Your task to perform on an android device: In the JotForm app, Add Full Name filed as Full Name
Image 0: 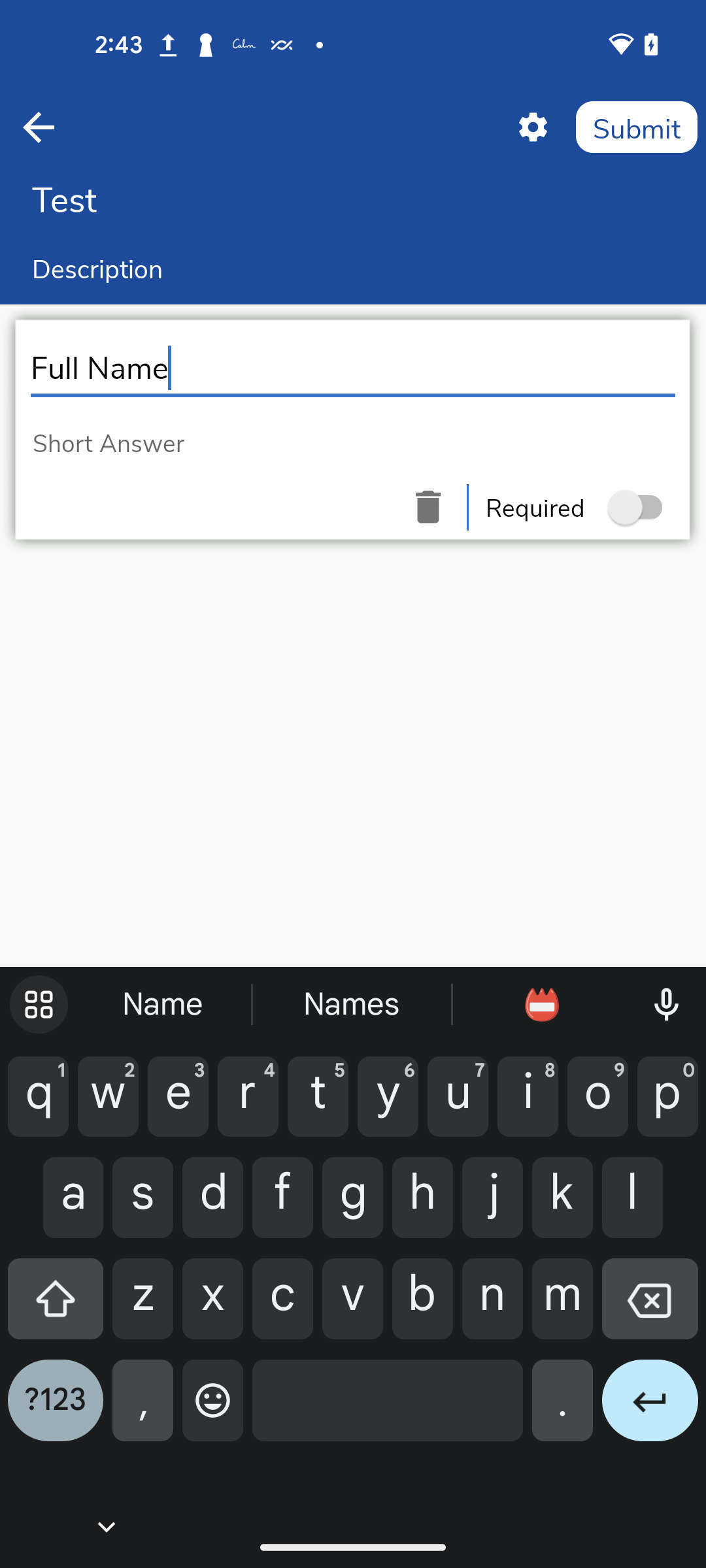
Open the JotForm app
Step 0: open app "Jotform"
Image 1: 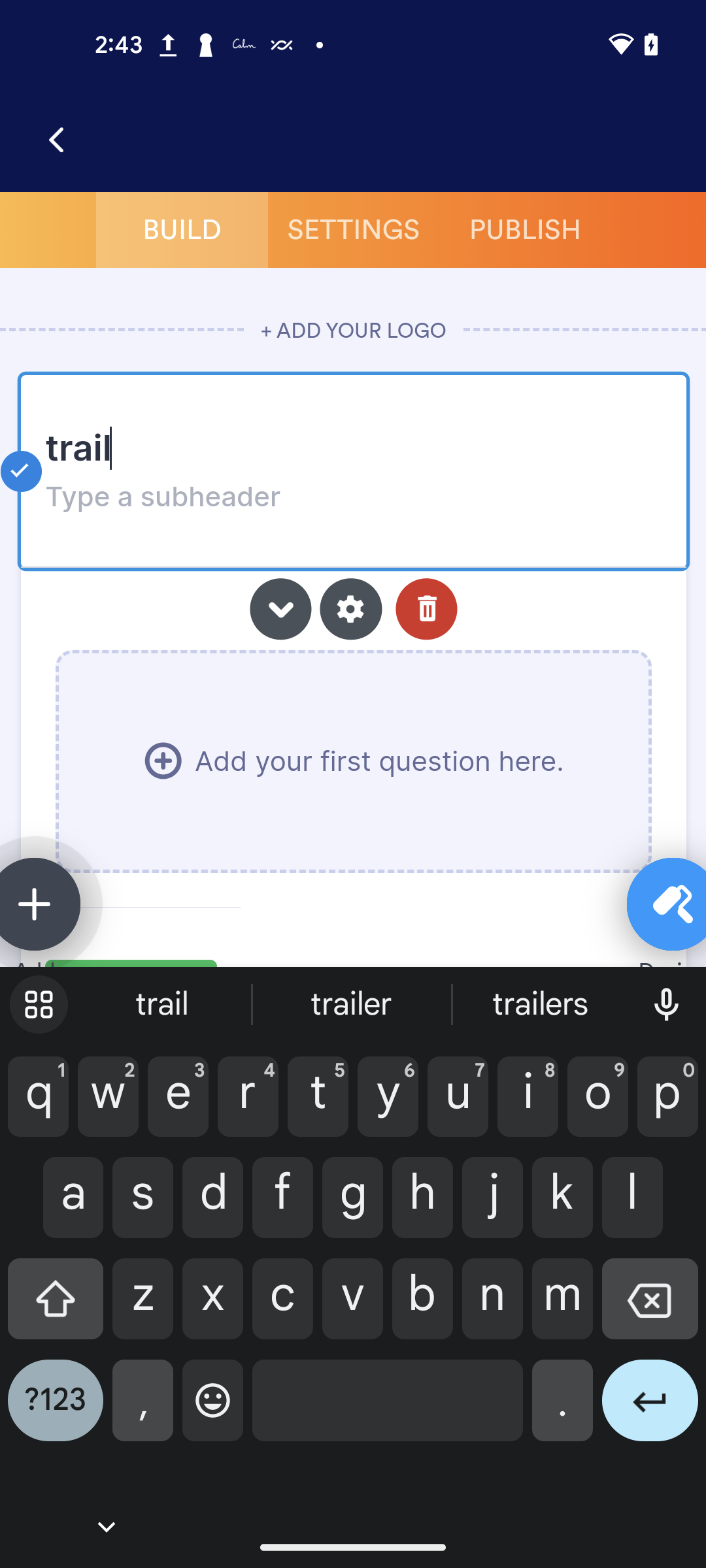
Click on the Plus icon
Step 1: click (34, 904)
Image 3: 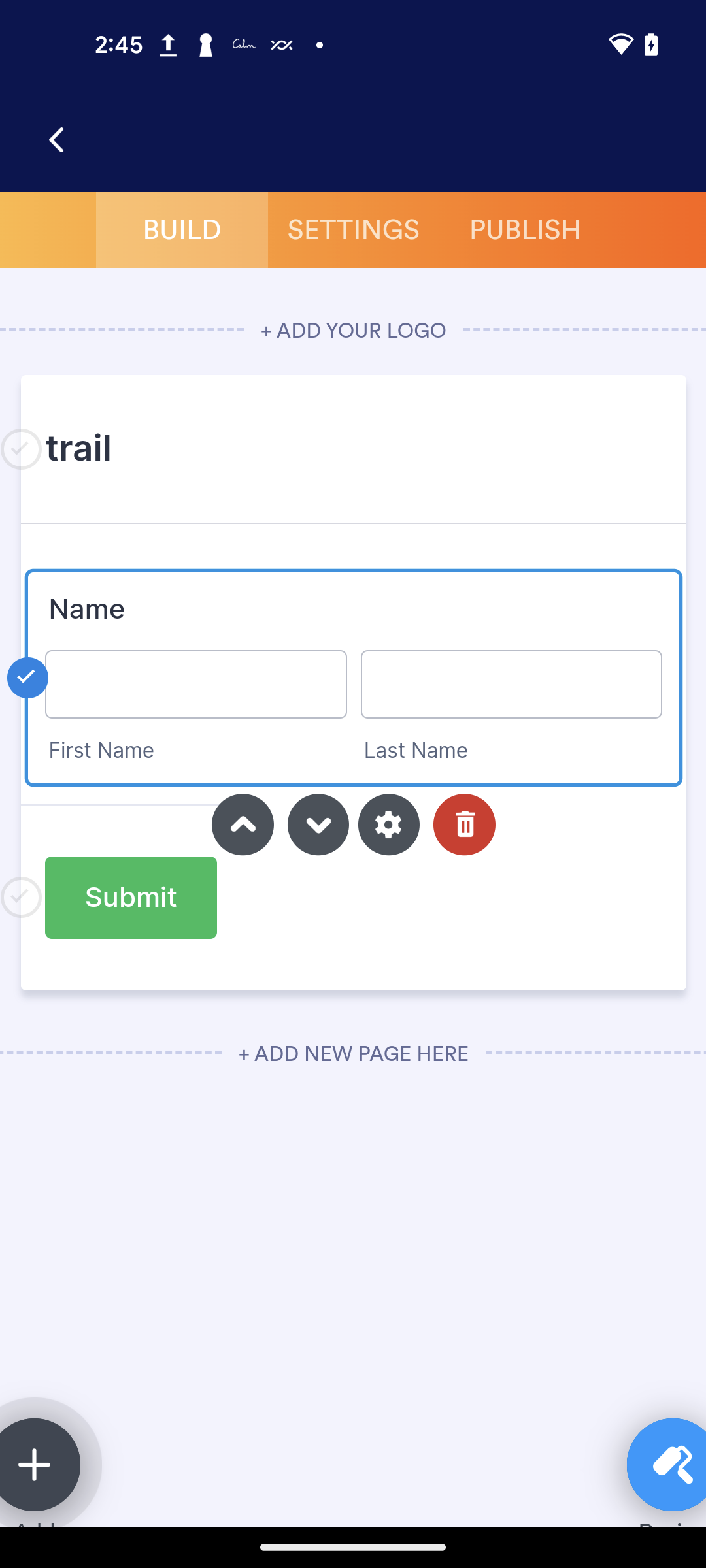
Click on the Name
Step 3: click (353, 609)
Image 4: 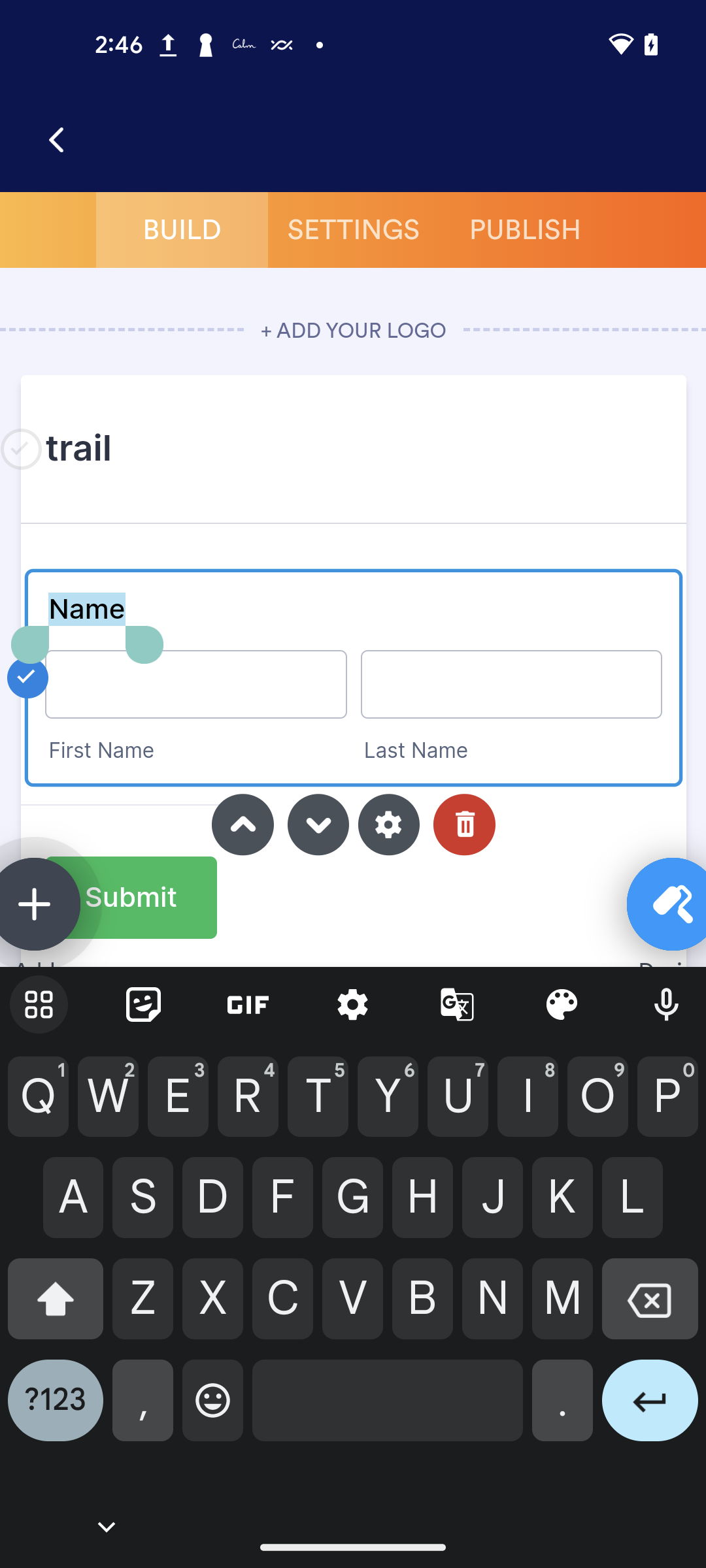
Remove the current text
Step 4: click (650, 1309)
Image 5: 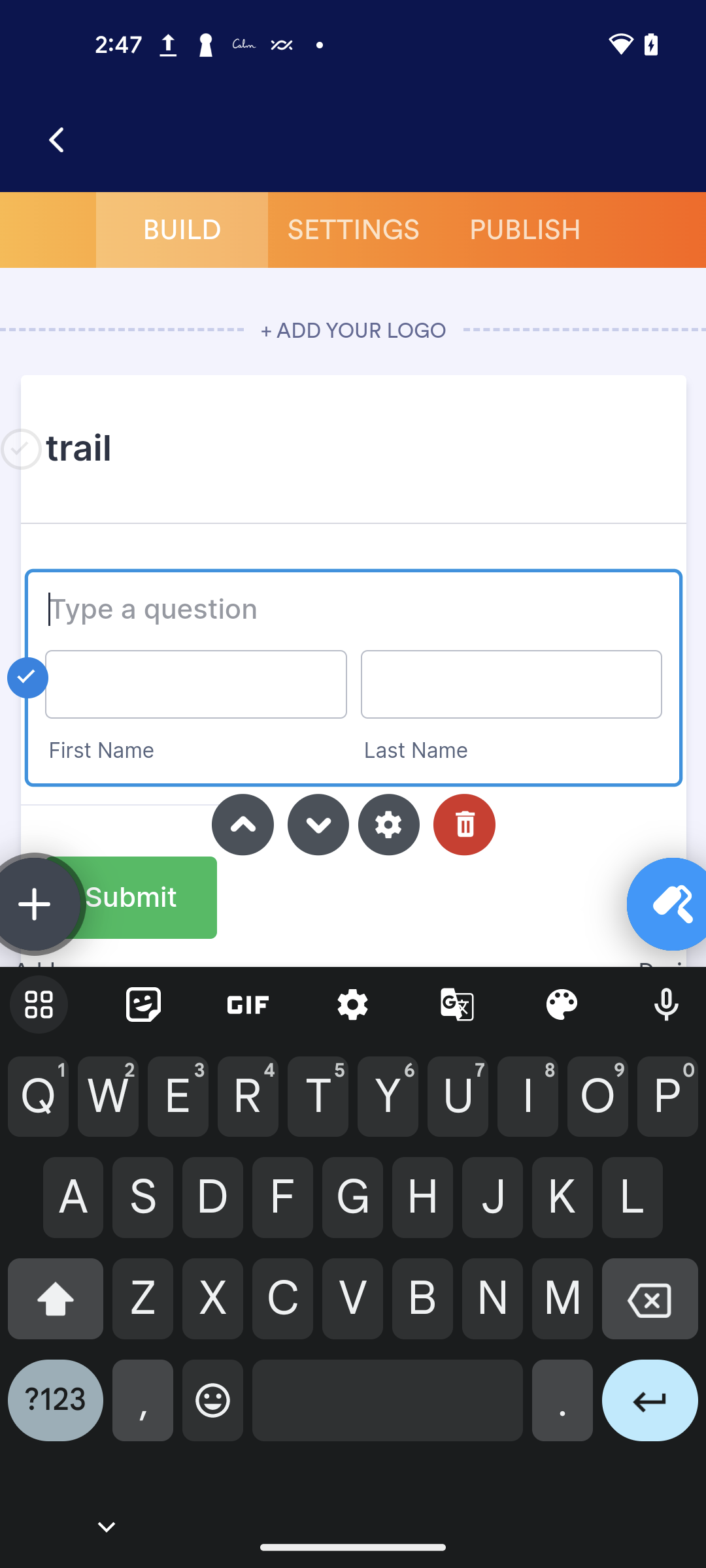
Type Full Name
Step 5: type "Full Name"